Your task to perform on an android device: Delay the Alarm of  5:30 AM by 10 minutes in the Clock app. 
Image 0: 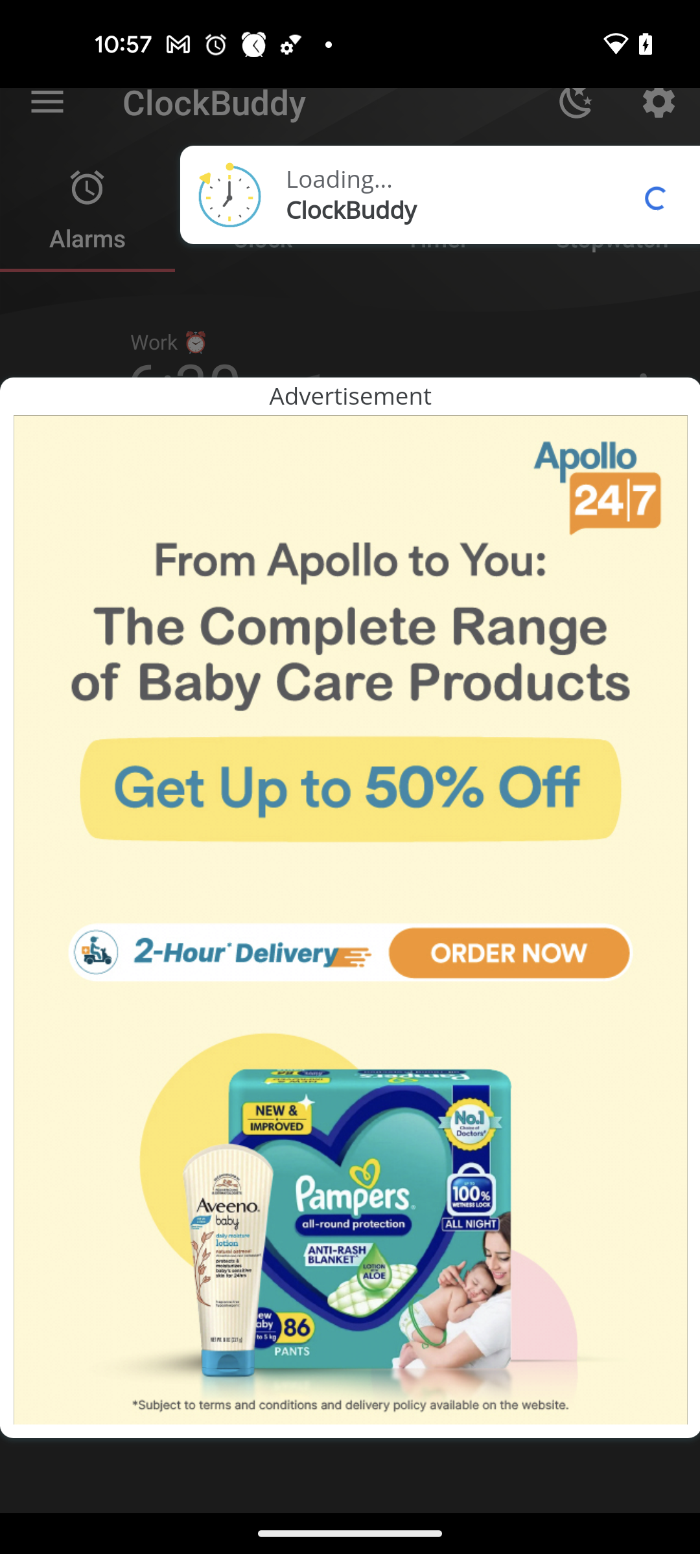
Open the Clock app
Step 0: open app "Clock"
Image 2: 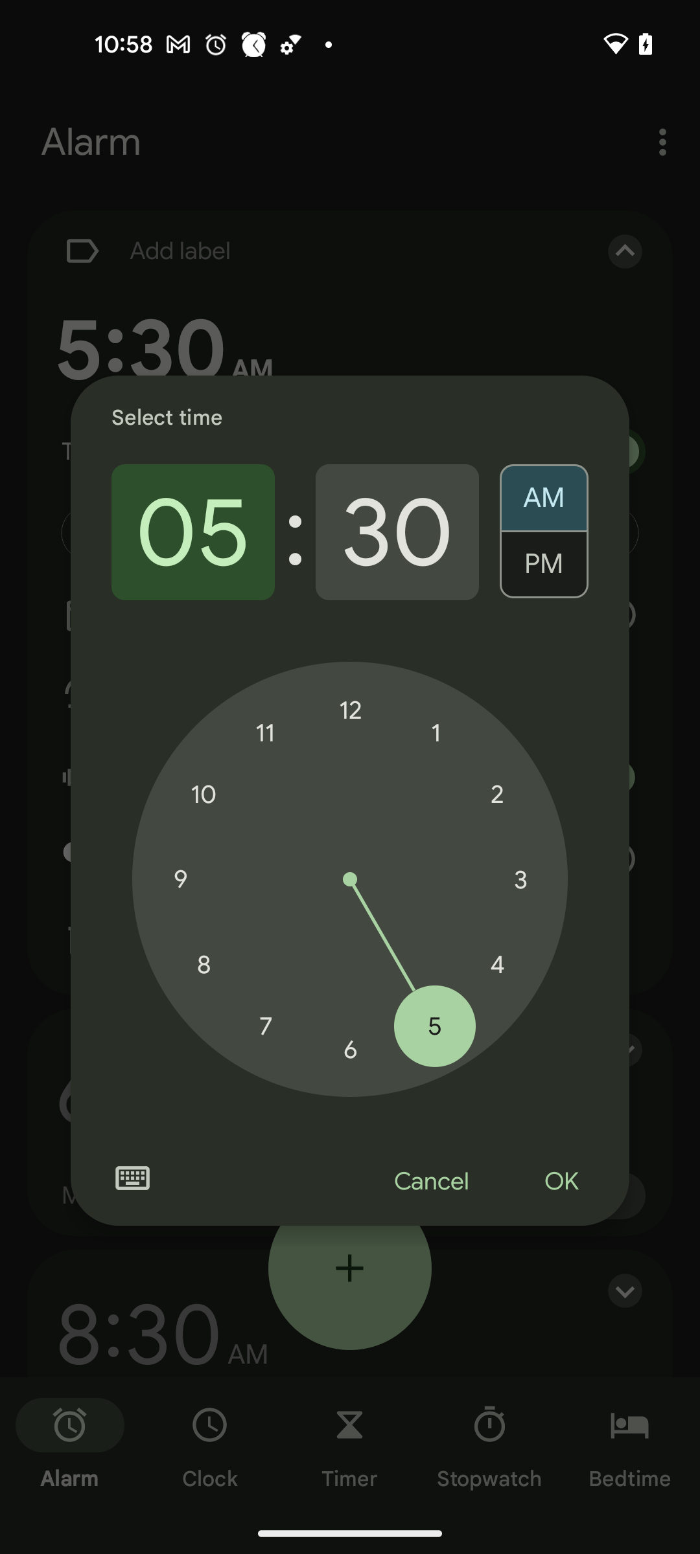
Go to the minutes section
Step 2: click (397, 532)
Image 3: 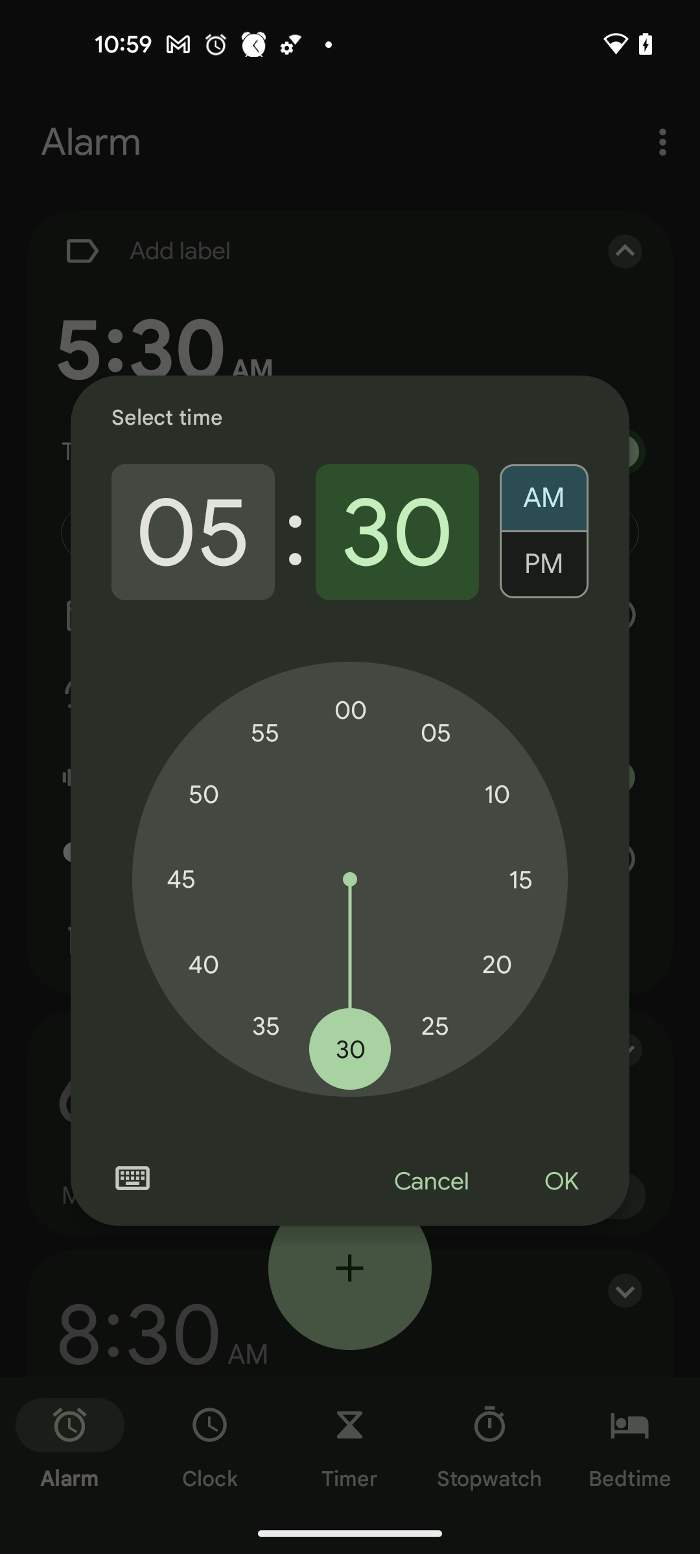
Increase the minutes by 10
Step 3: click (203, 965)
Image 4: 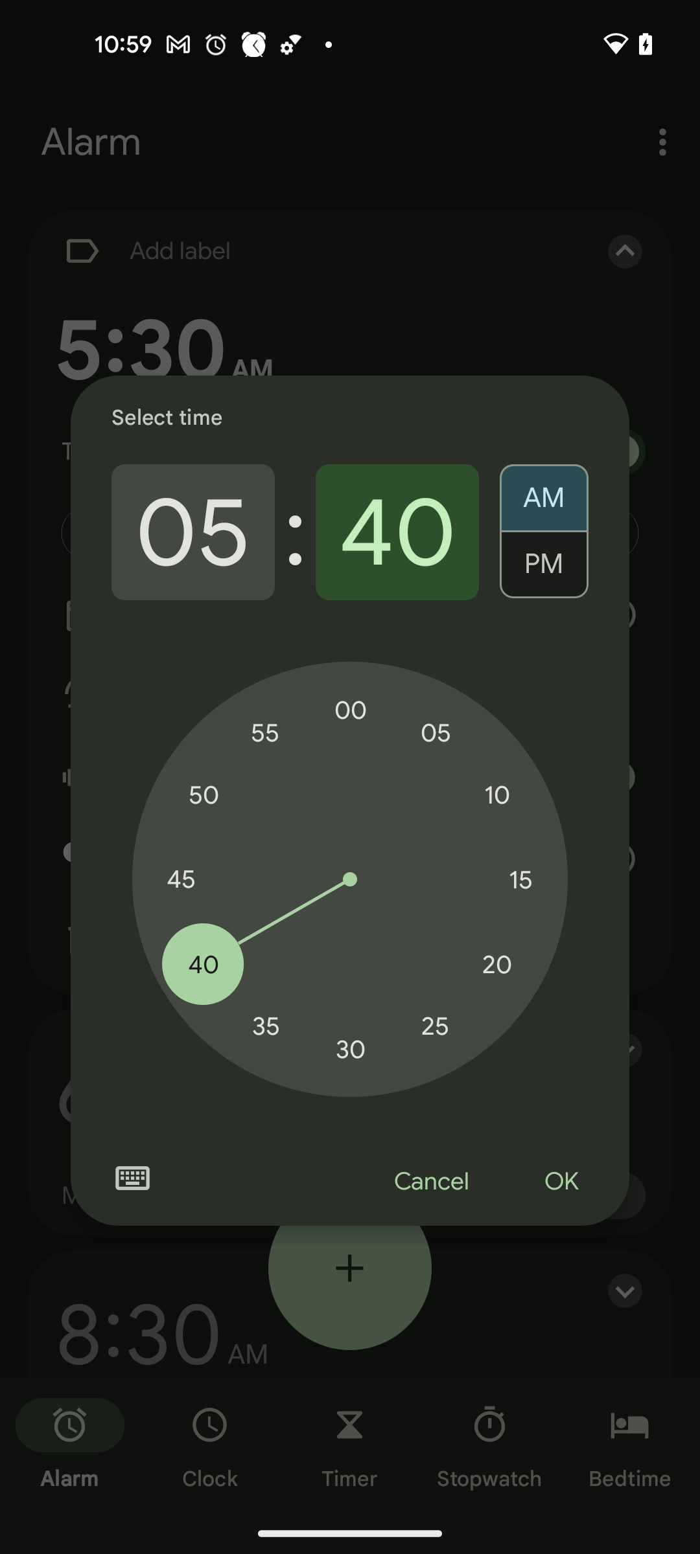
Click on the OK button of the pop up
Step 4: click (561, 1182)